Your task to perform on an android device: Search for the brief history of time in the Google play books app
Image 0: 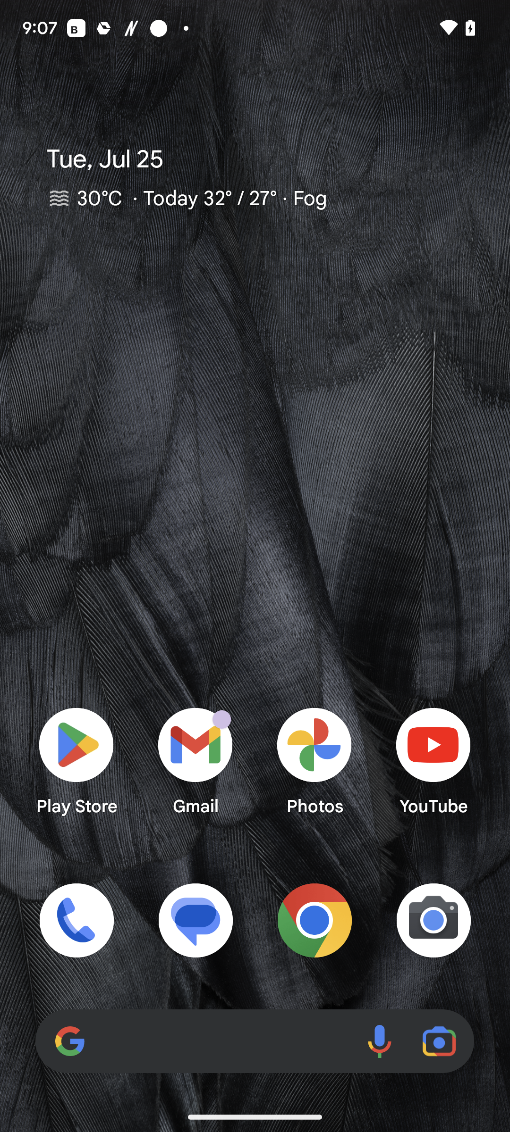
Open the google play books app
Step 0: open app "Google Play Books"
Image 2: 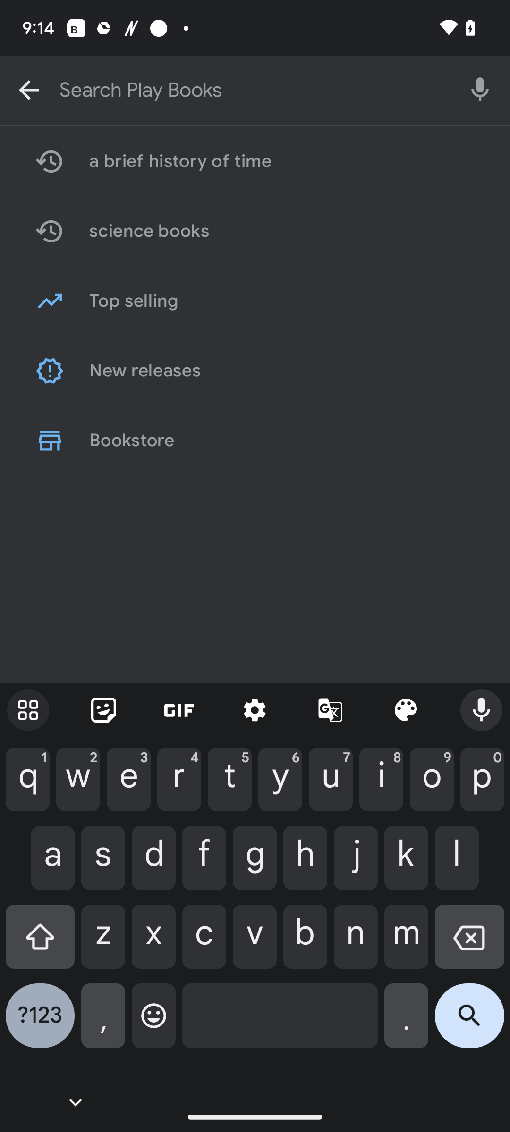
Type the brief history of time in the search bar at the top of the screen
Step 2: type "The brief history of time"
Image 3: 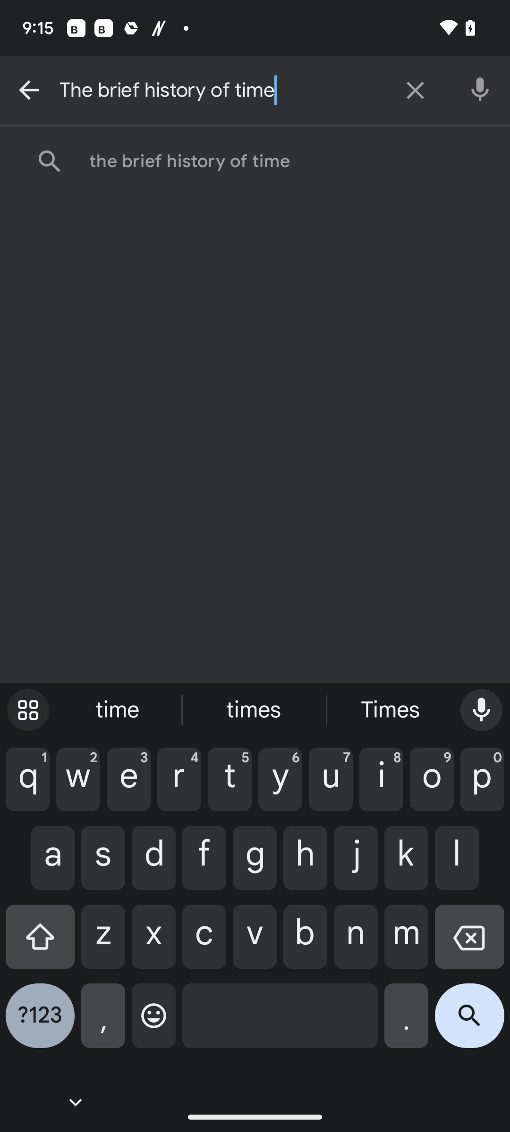
Click on the search icon at the bottom-right corner of the screen
Step 3: click (469, 1023)